Your task to perform on an android device: I would like to view the same shoe in a different colour from the same brand. Compare the price of other shoes in the Amazon app.
Image 0: 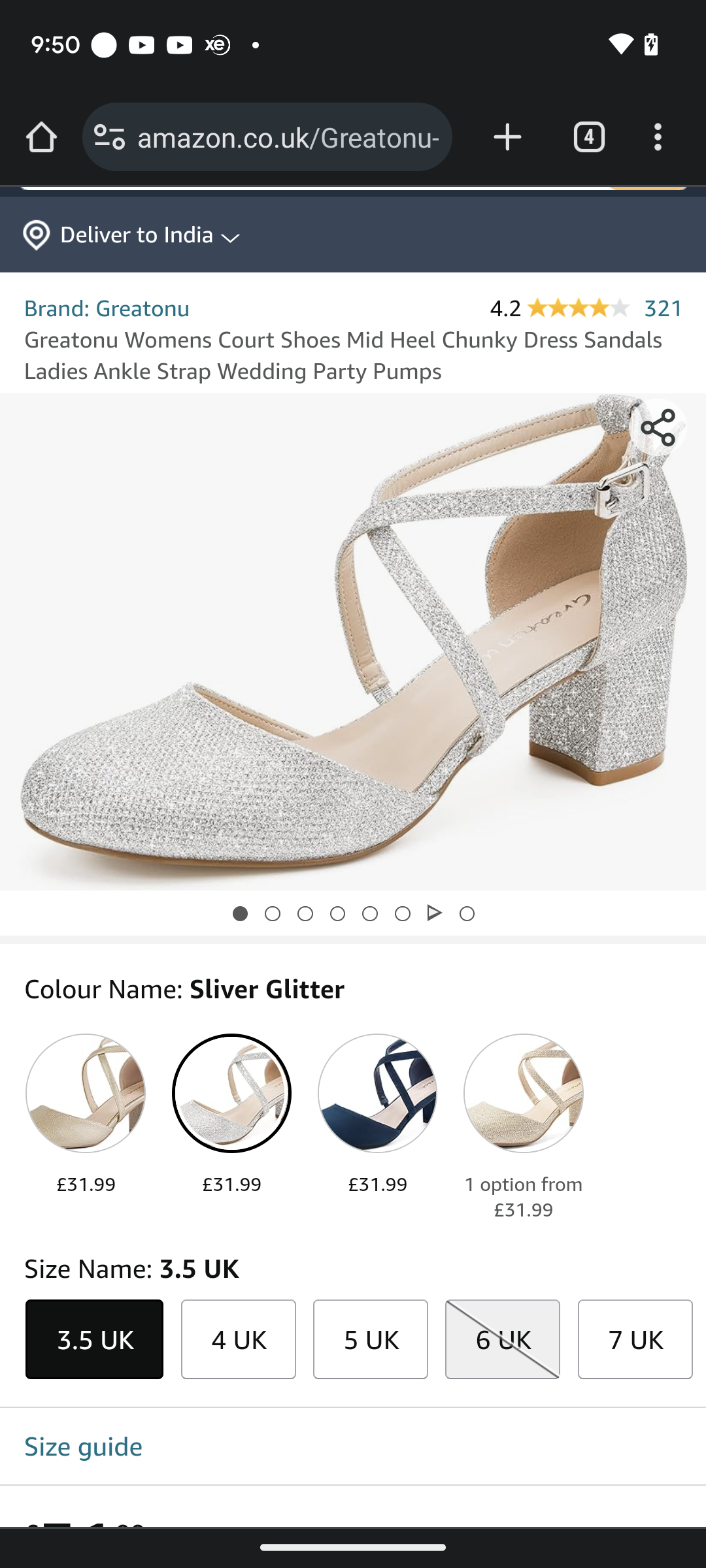
Swipe up to view the shoes
Step 0: scroll down
Image 1: 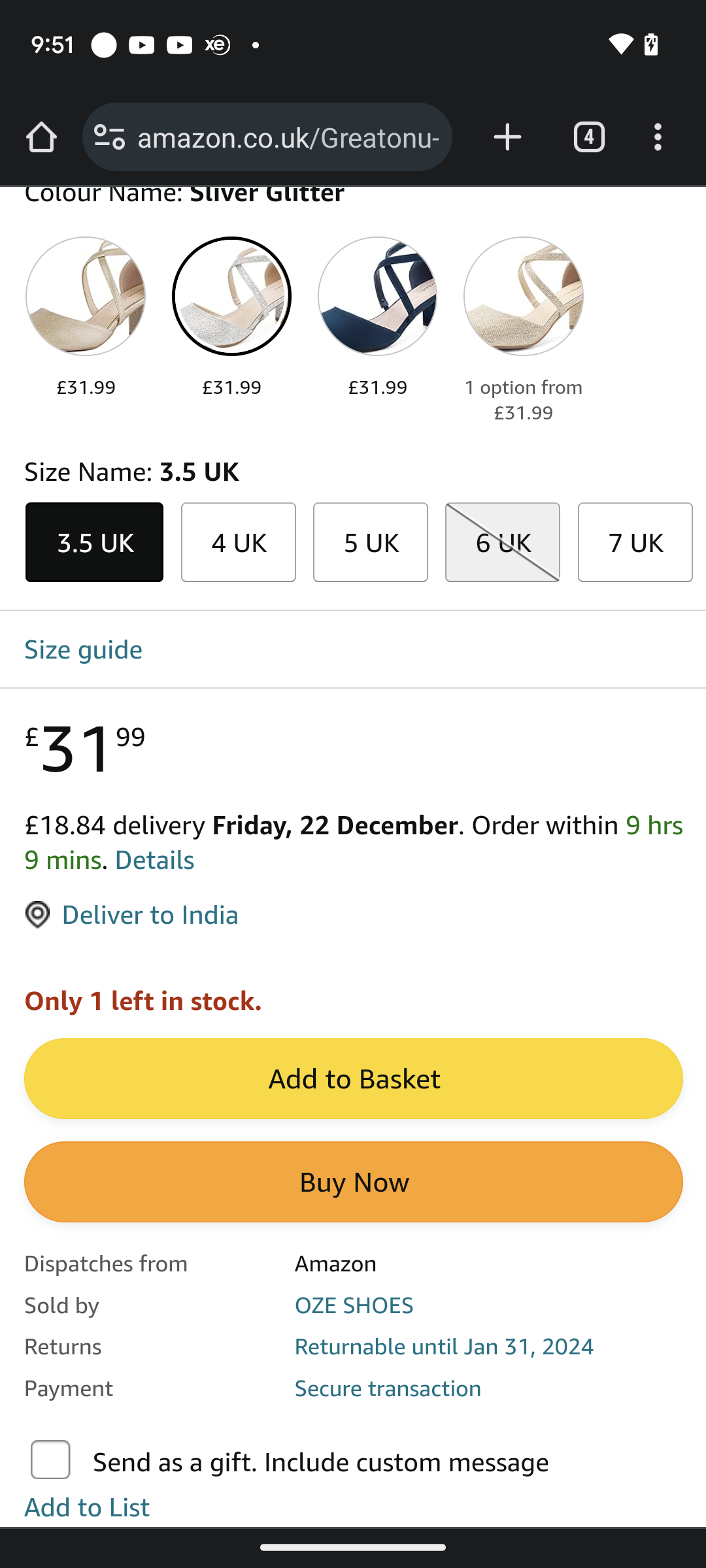
Swipe up to view the shoes
Step 1: scroll down
Image 2: 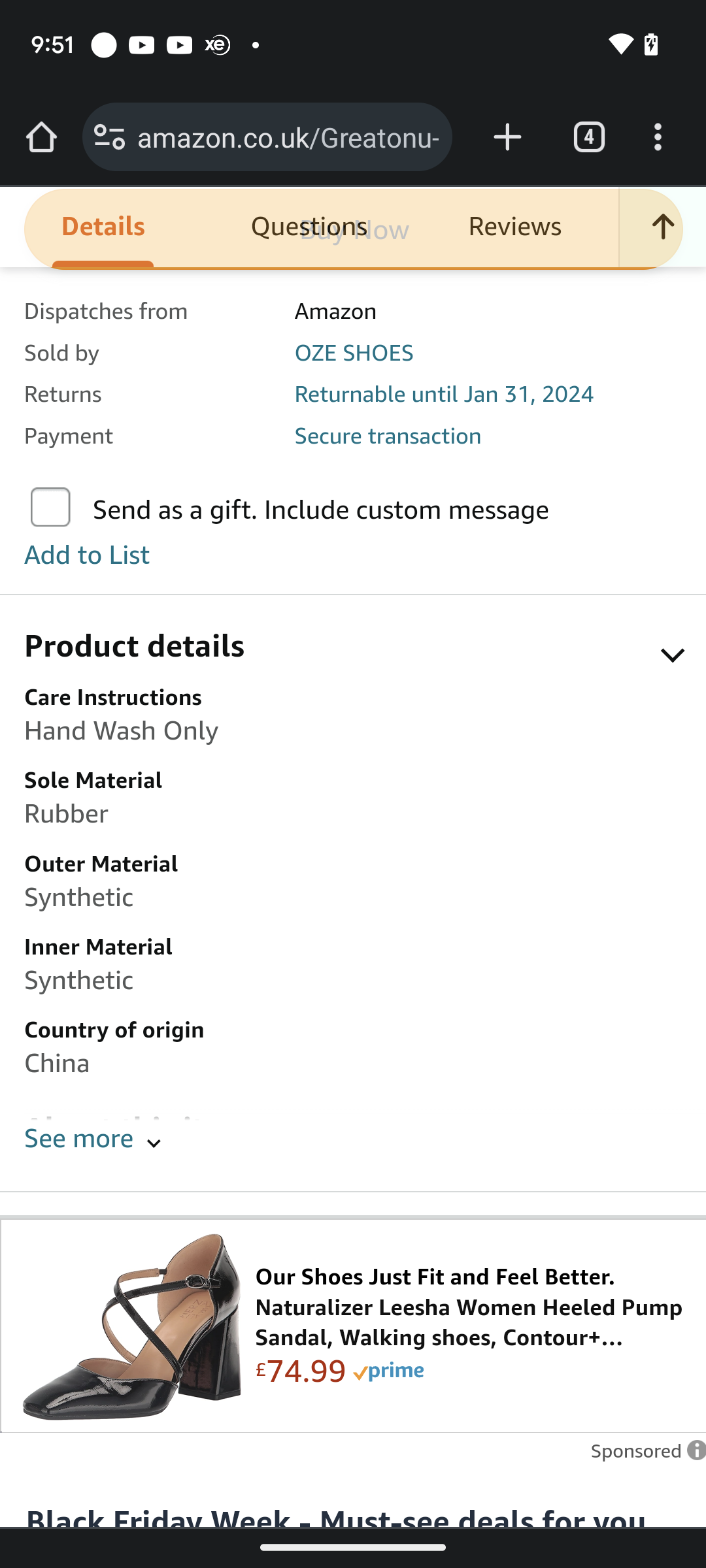
Swipe up to view the shoes
Step 2: scroll down
Image 3: 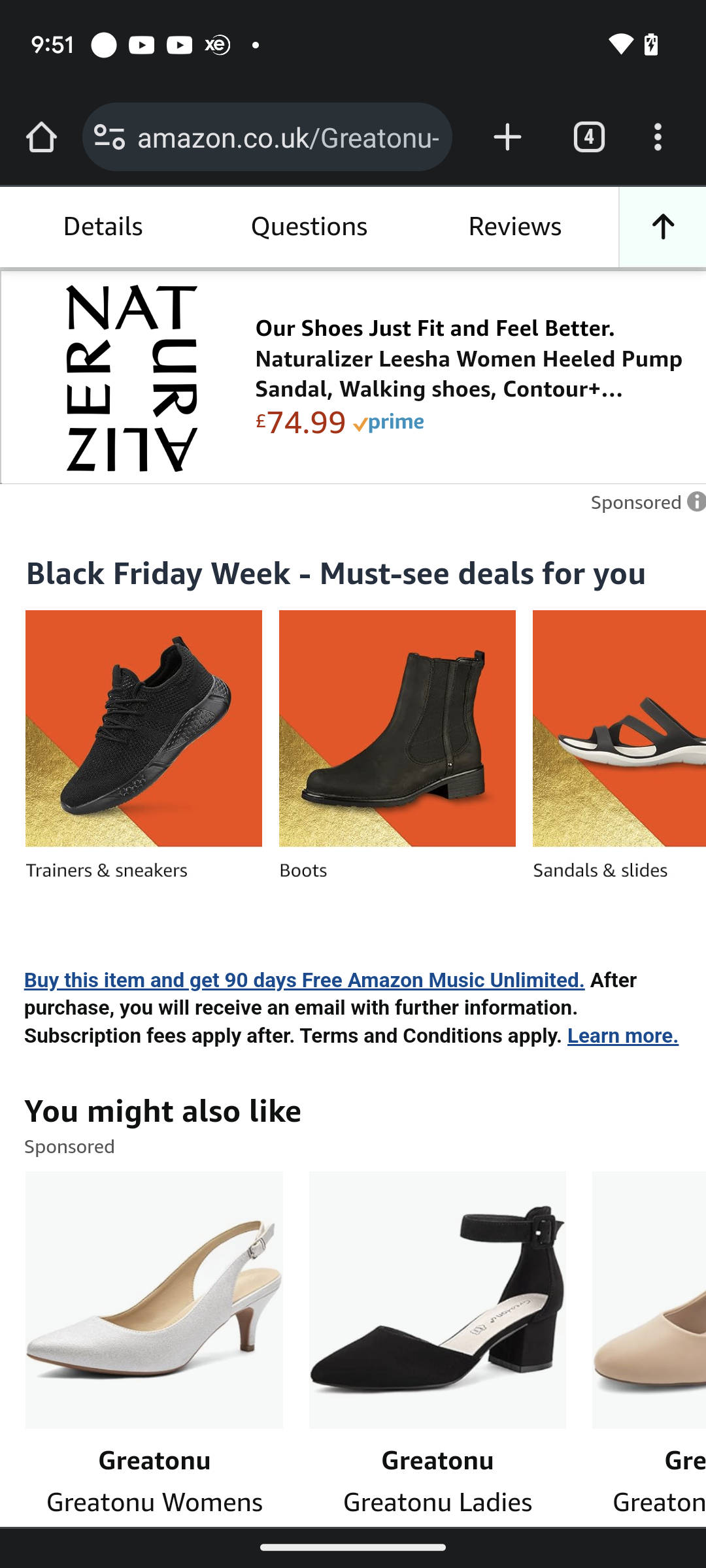
Click on the Greatonu ladies pointed
Step 3: click (437, 1300)
Image 4: 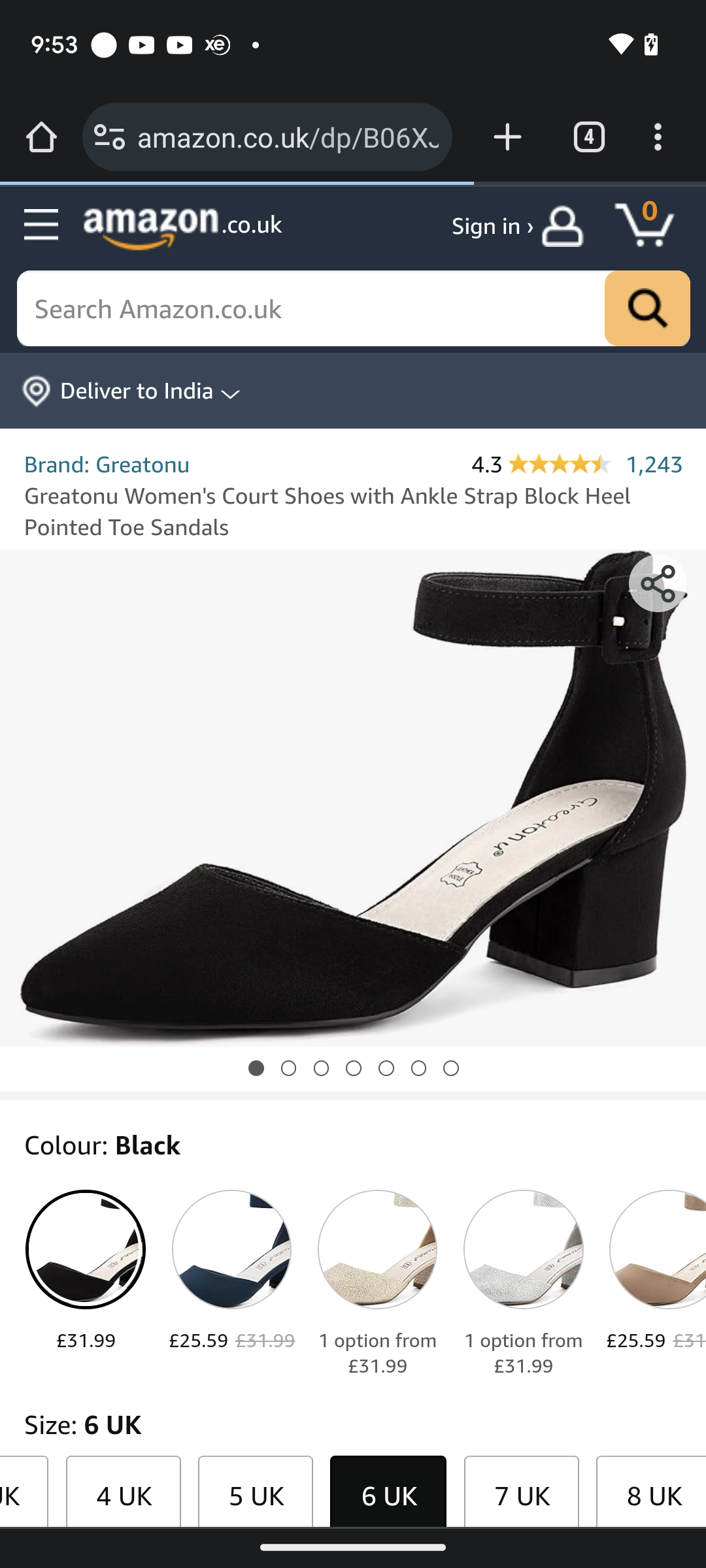
Swipe to view the price
Step 4: scroll down